Your task to perform on an android device: I want to find a new camera for my photography using the JioMart app because my current one is broken.
Image 0: 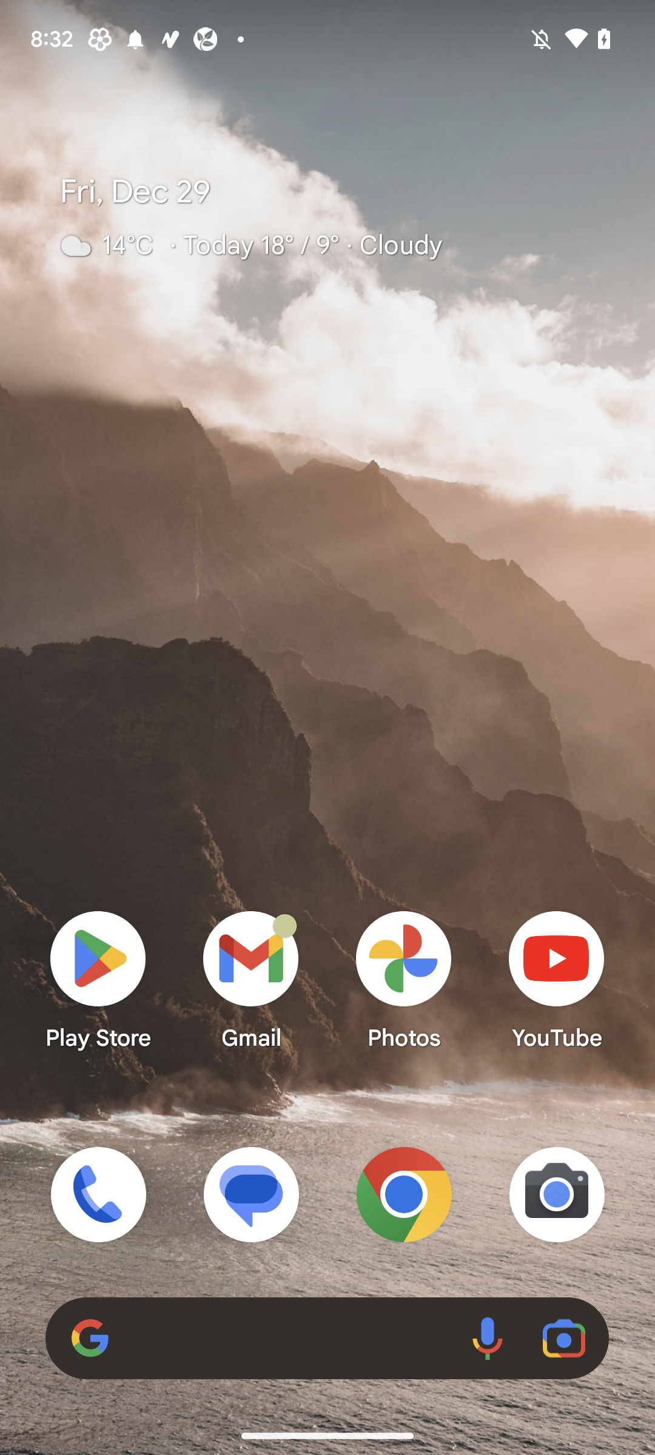
Open Jiomart app
Step 0: open app "JioMart"
Image 1: 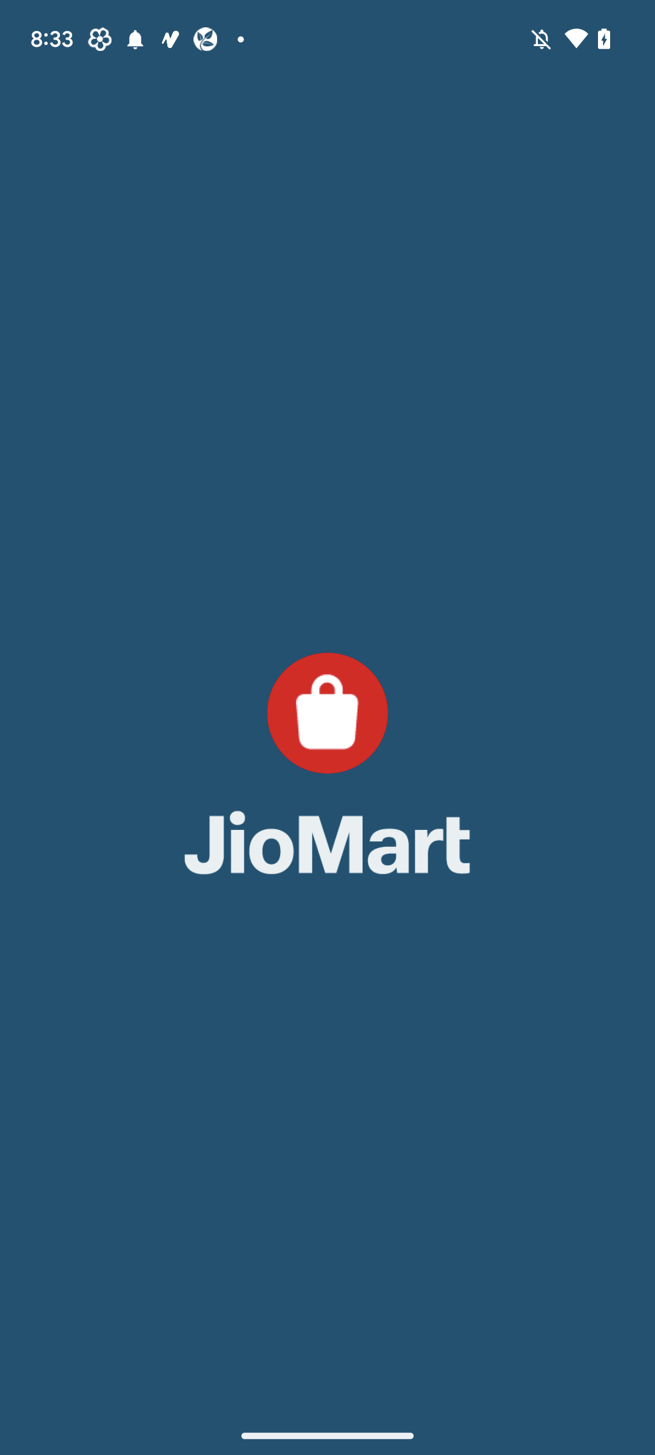
Open Jiomart app
Step 1: wait
Image 2: 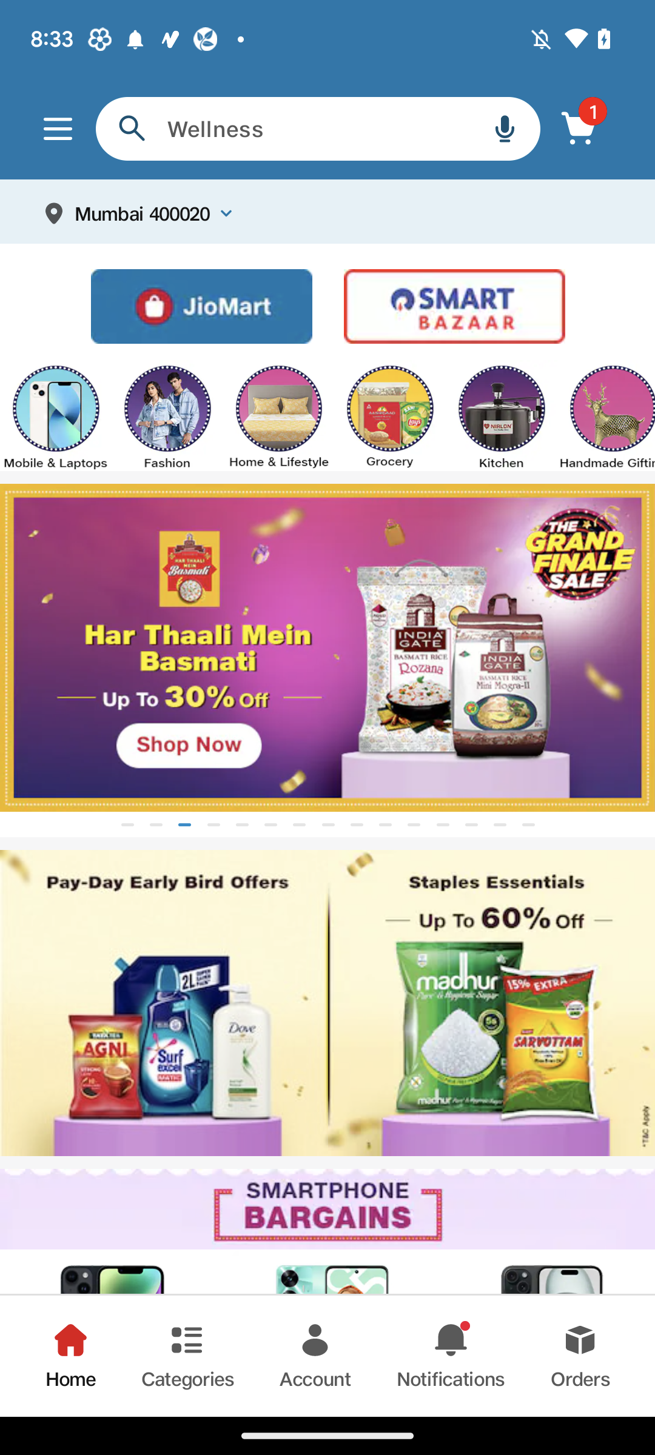
Click on the search bar at the top of the screen left corner
Step 2: click (223, 144)
Image 3: 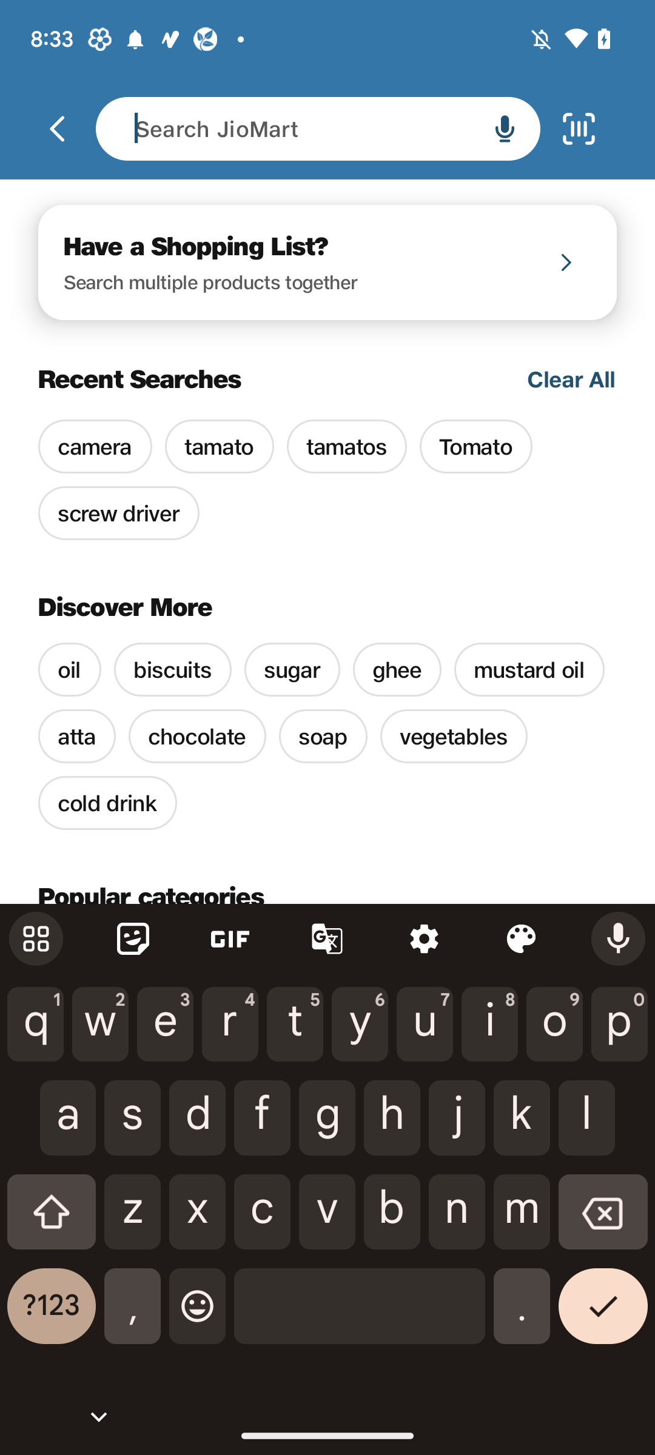
Search for camera
Step 3: type "Camera"
Image 4: 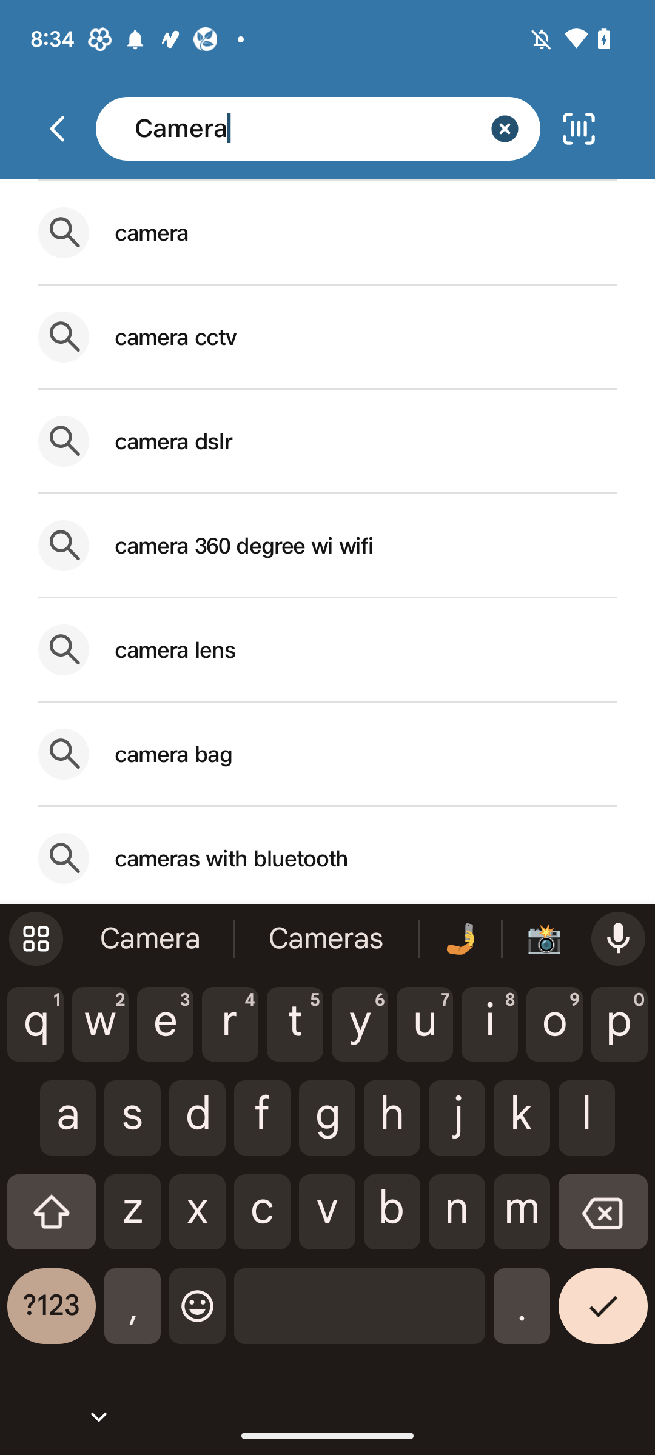
Click on the first suggestion
Step 4: click (209, 230)